Your task to perform on an android device: I want to share the weather forecast with my friend Rick at rick.weinstein@dayrep.com.
Image 0: 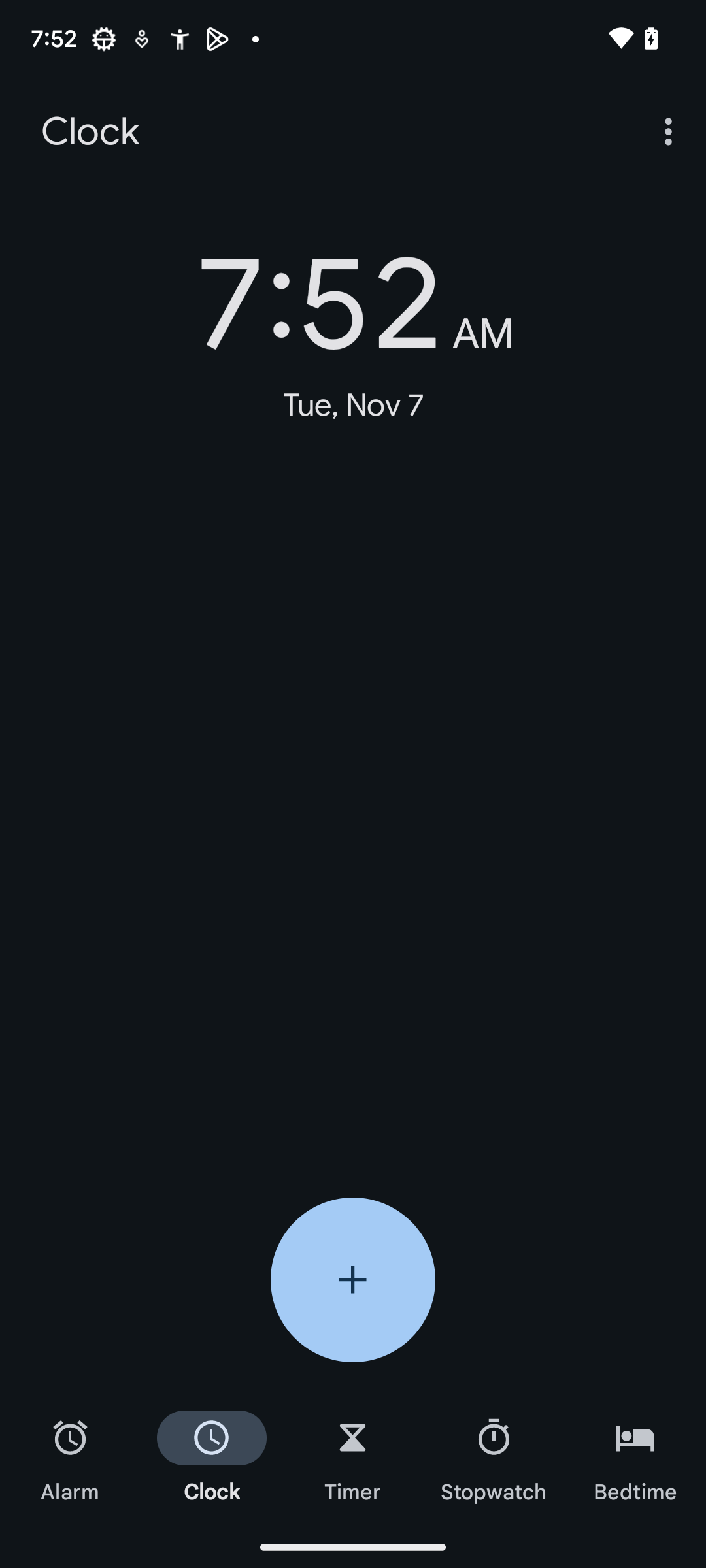
Open the weather app.
Step 0: open app "Weather"
Image 1: 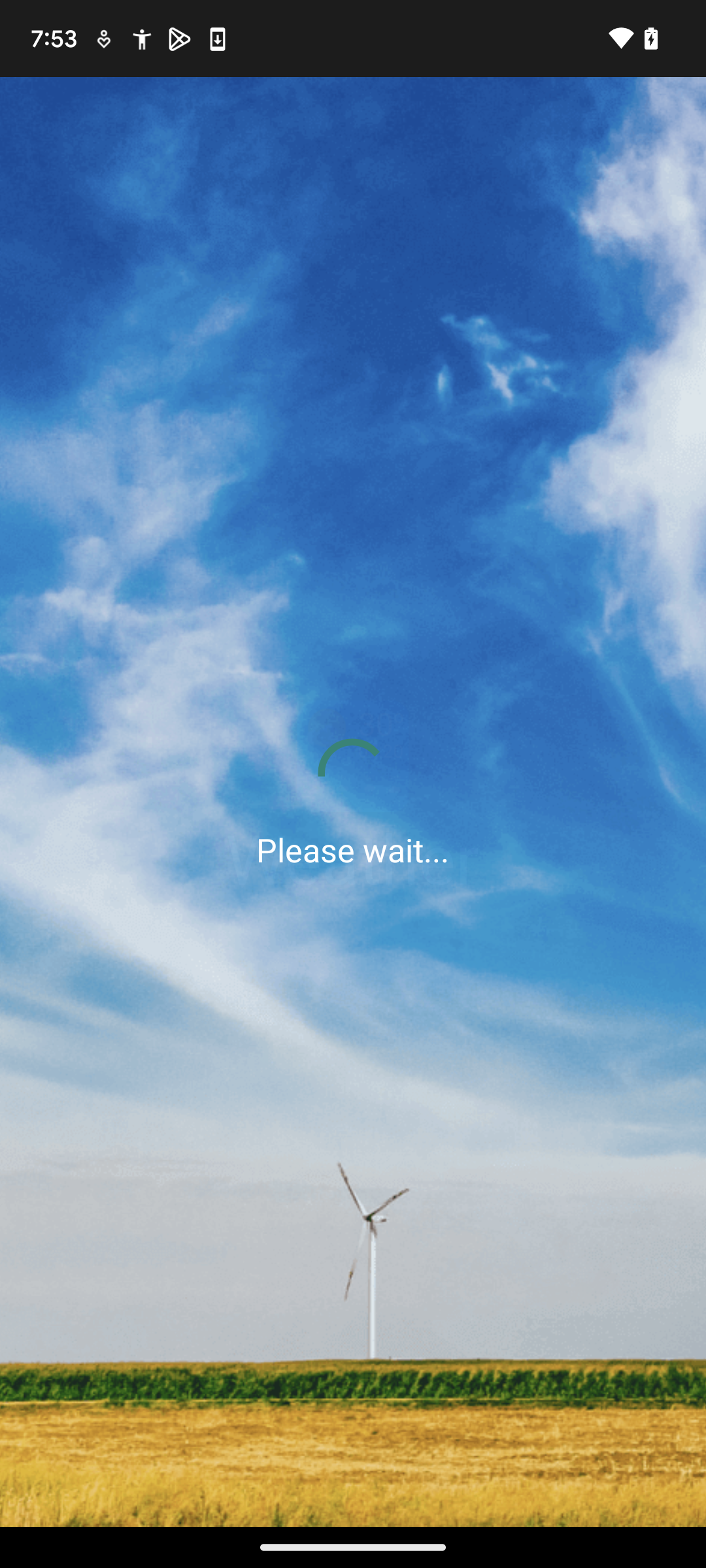
Click on the four-bar button at the top left of the screen.
Step 1: wait
Image 2: 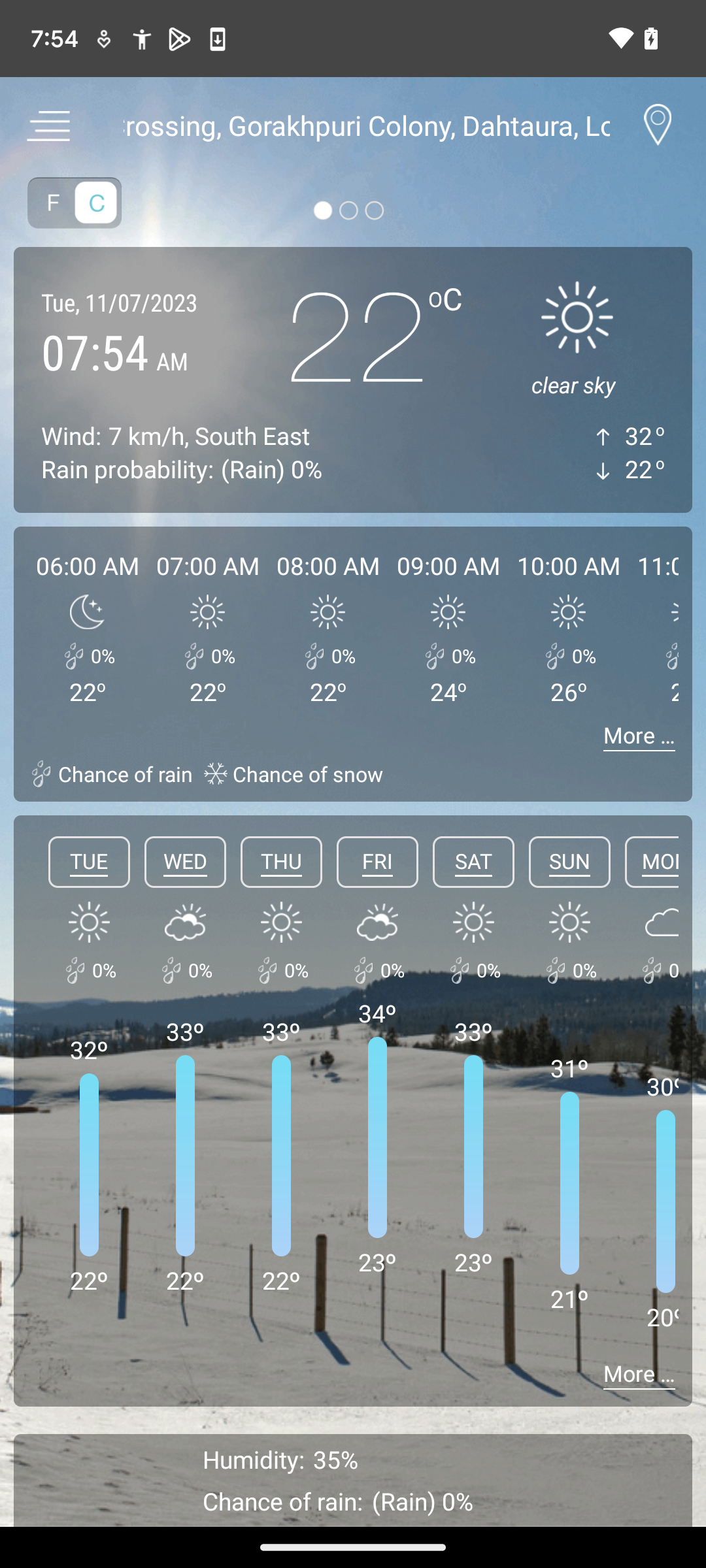
Click on the four-bar button at the top left of the screen.
Step 2: click (47, 124)
Image 3: 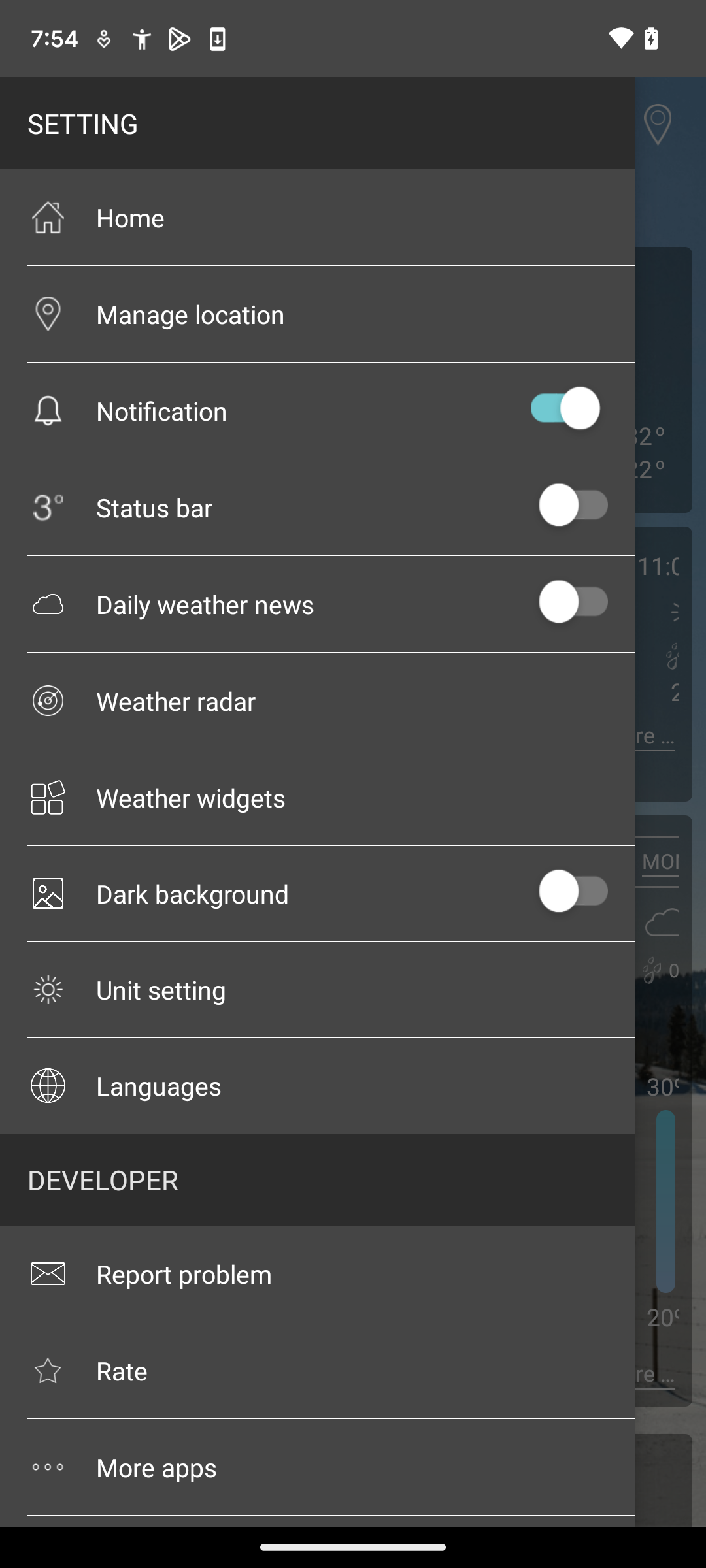
Scroll down to view the share option.
Step 3: scroll down
Image 4: 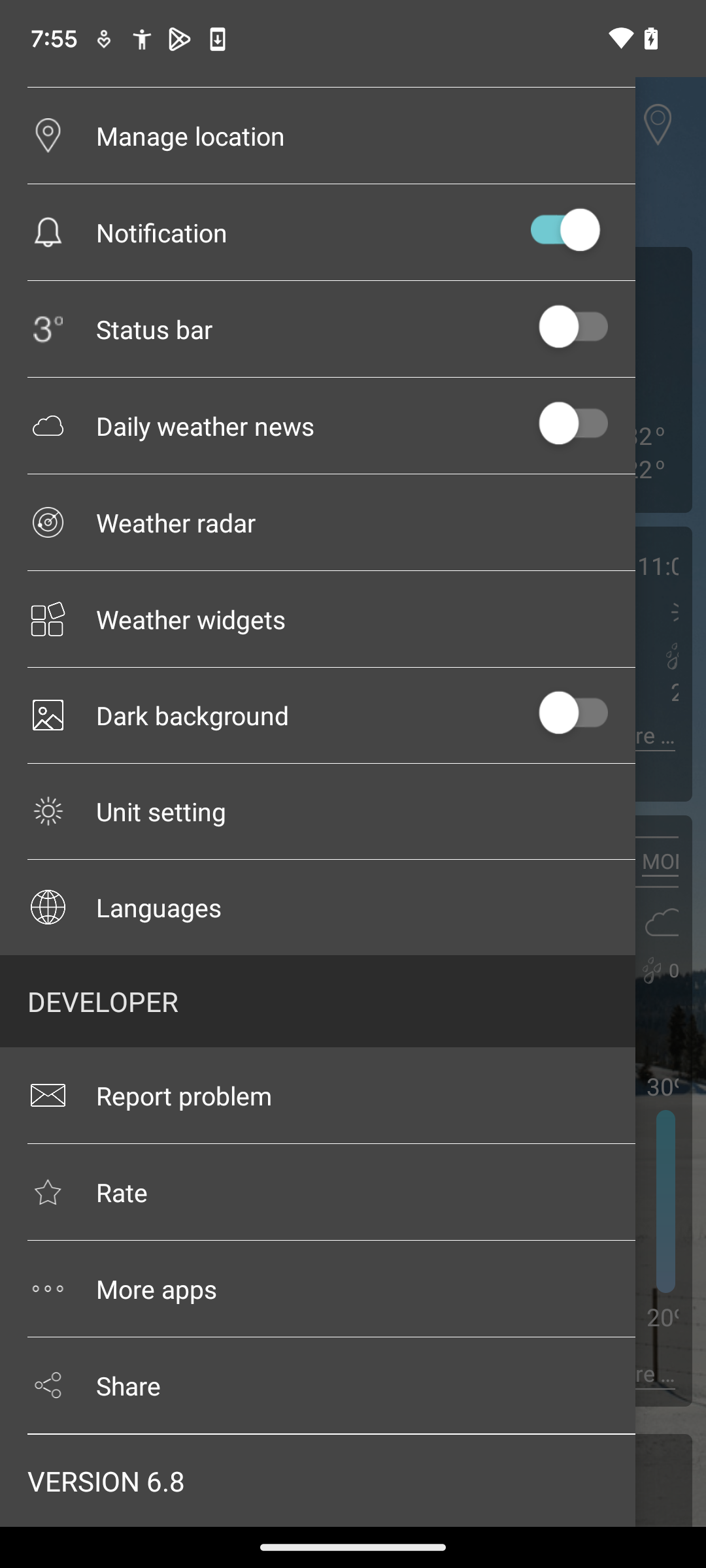
Click on the share button.
Step 4: click (317, 1384)
Image 5: 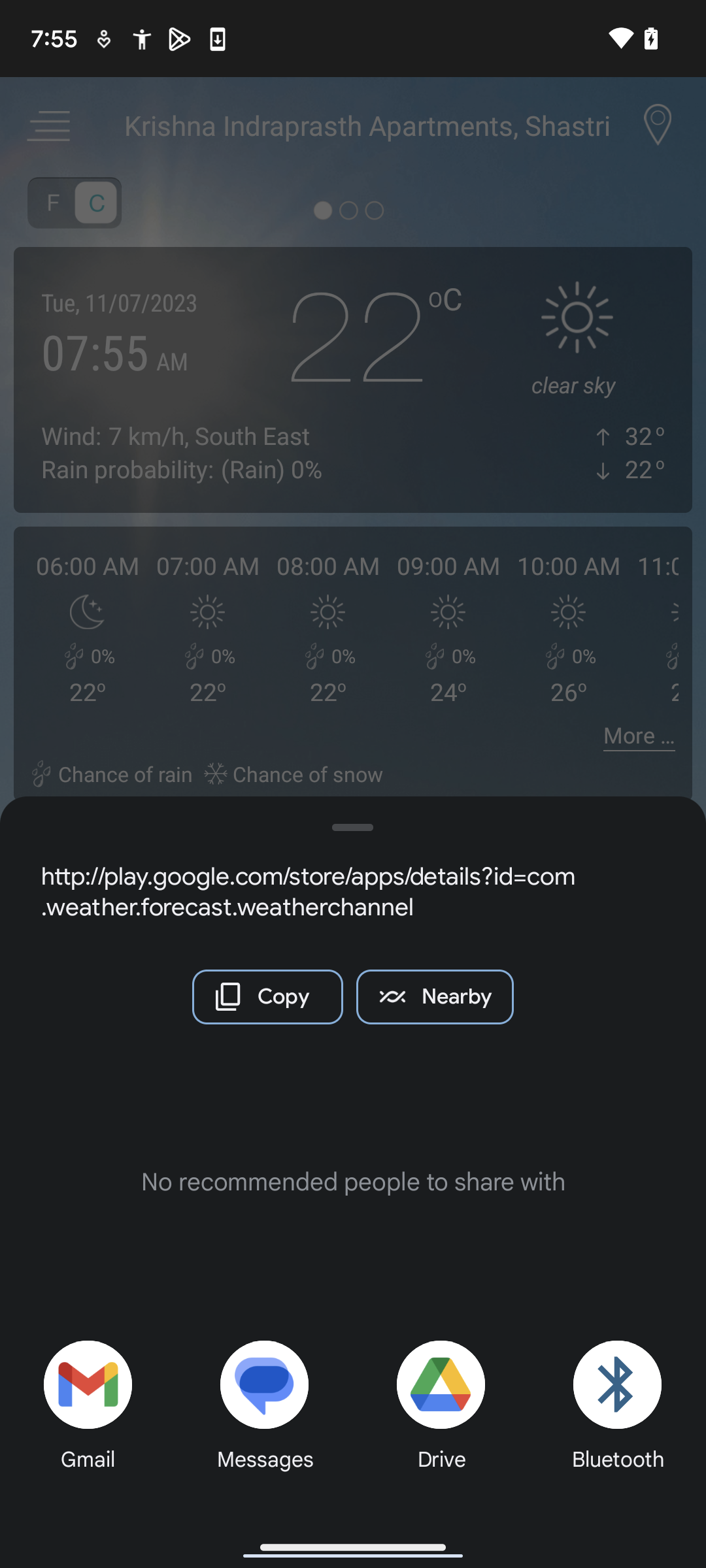
Select Gmail from the bottom bar.
Step 5: click (88, 1411)
Image 6: 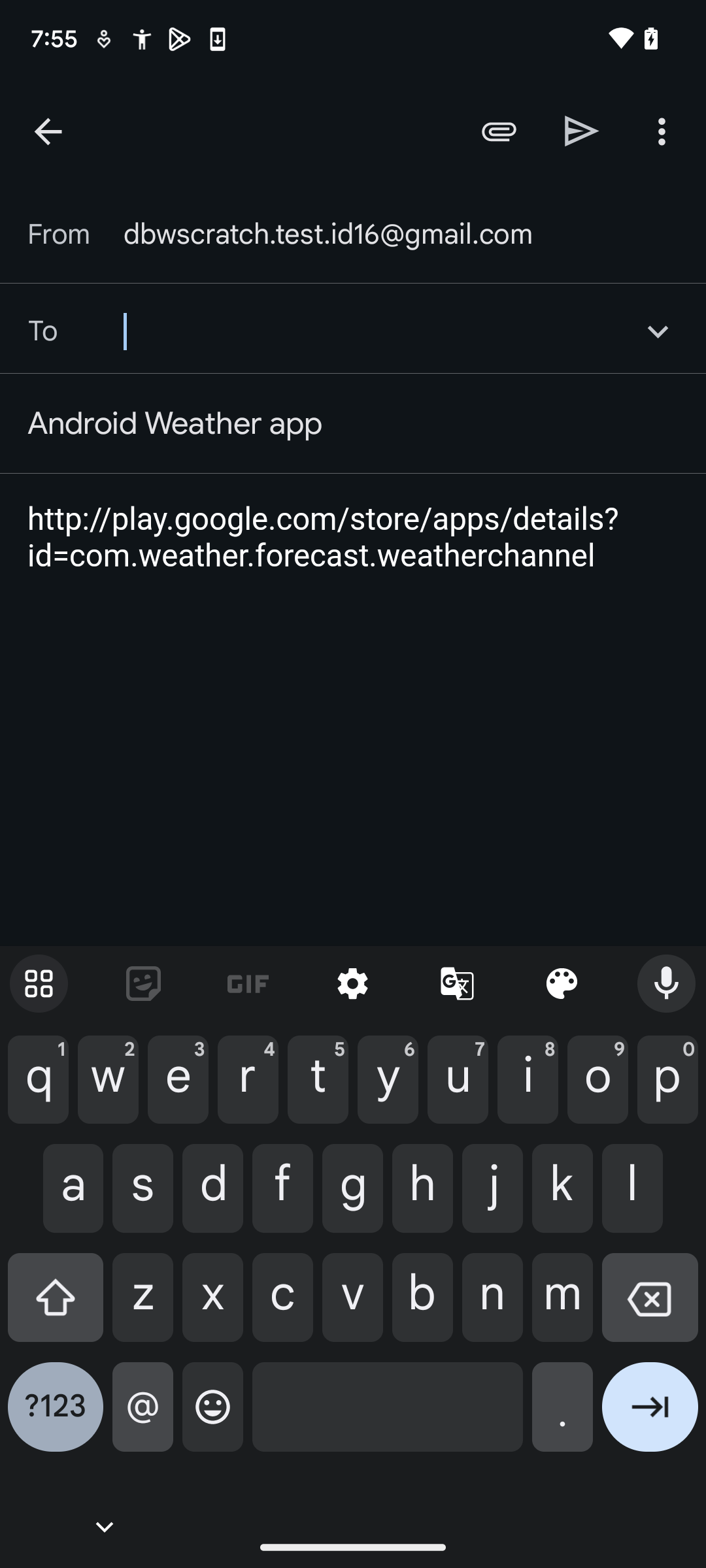
Now enter the email of the person as rick.weinstein@dayrep.com.
Step 6: type "rick.weinstein@dayrep.com"
Image 7: 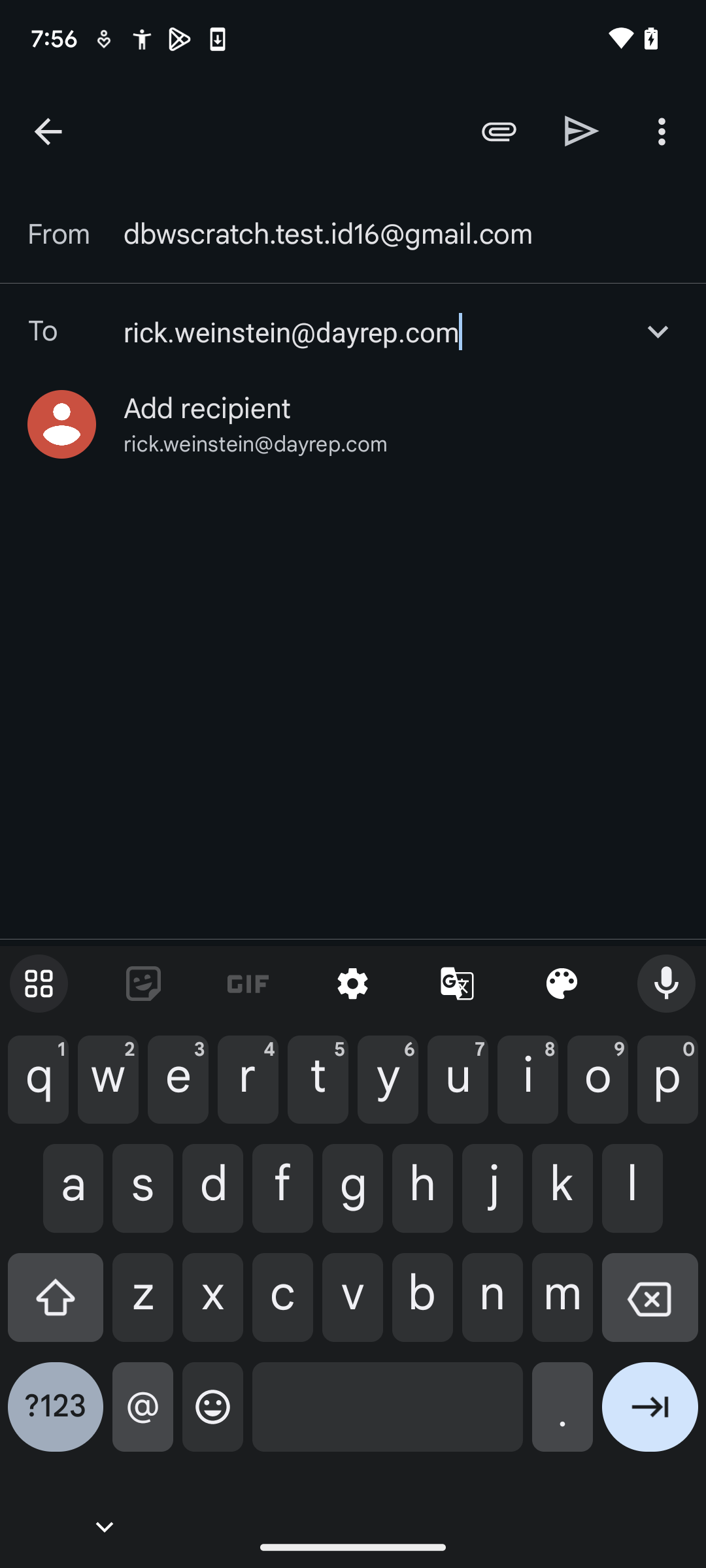
Select the Add recipient option.
Step 7: click (401, 424)
Image 8: 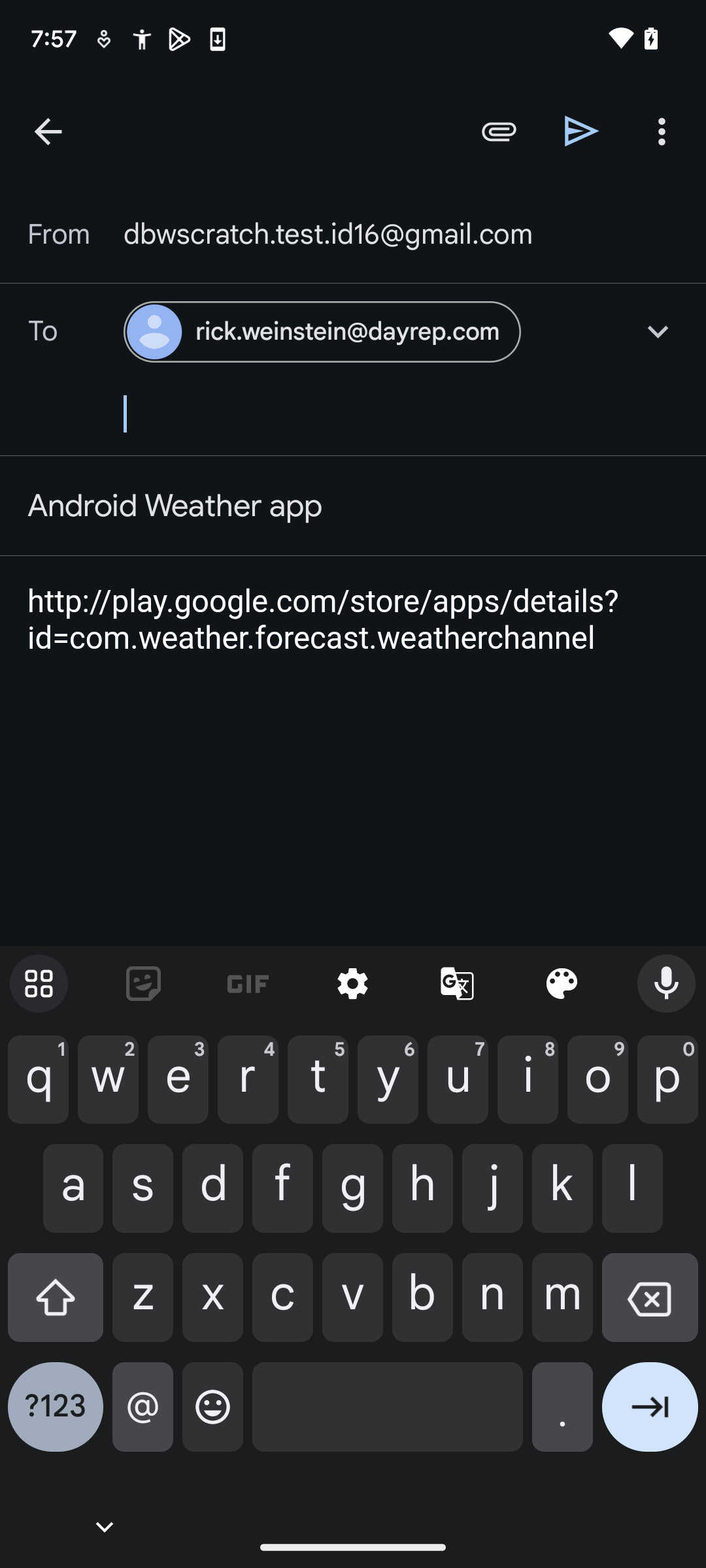
Click the arrow-forward button, which is second on the top right of the screen.
Step 8: click (582, 131)